Your task to perform on an android device: During our next four days off, on November 24–27, 2023, my husband and I are organizing a cruise from cruise Terminal Antwerpen Belgium, to Passenger Terminal Amsterdam. To add a cruise vacation for the same, use the Triplt app.
Image 0: 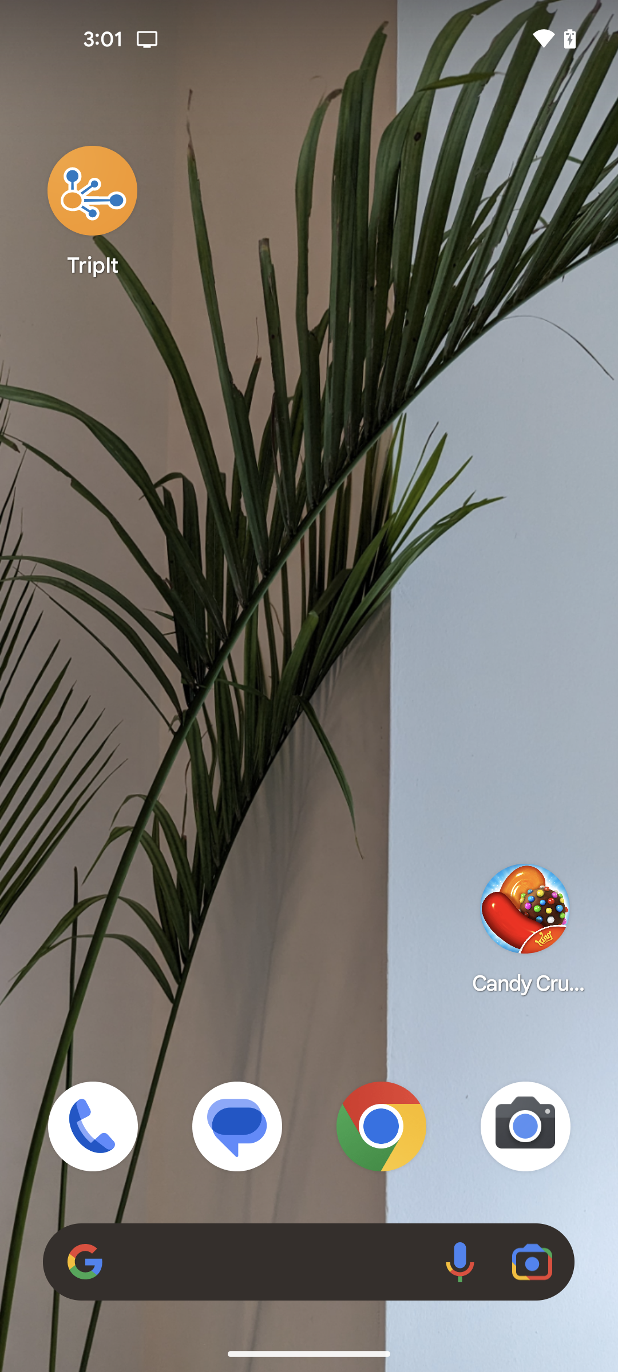
Open the triplt app
Step 0: open app "TripIt"
Image 1: 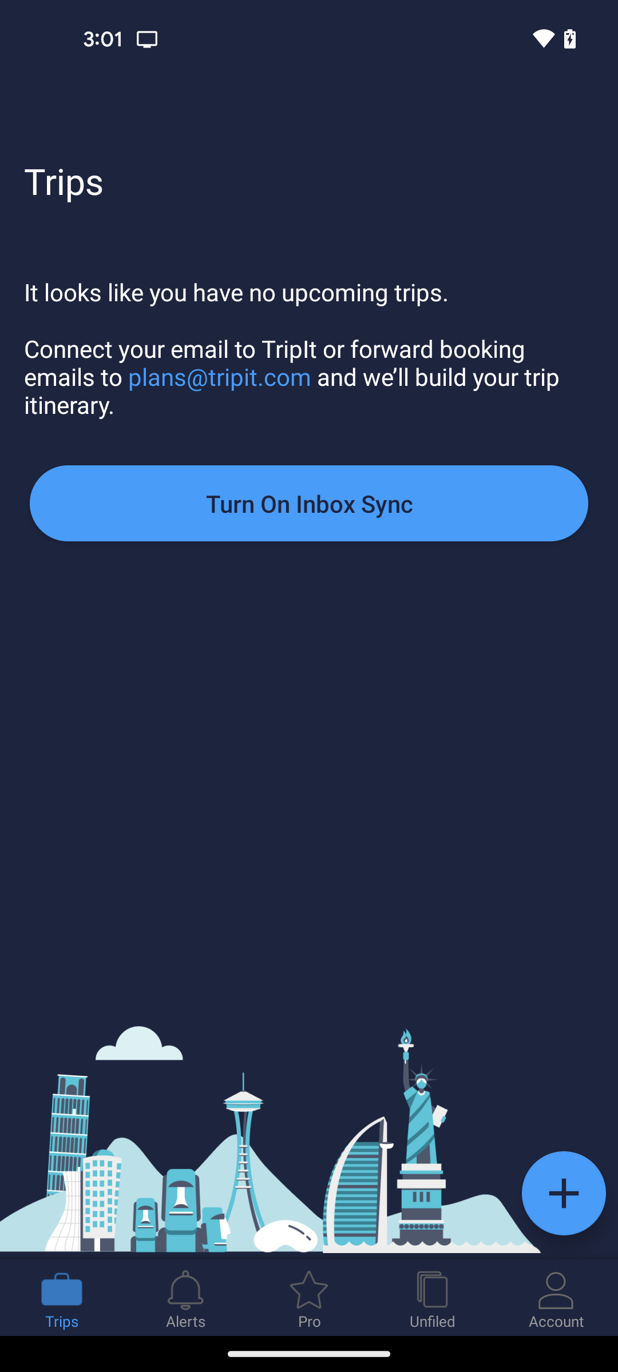
Tap on the plus button at the bottom right corner of the screen
Step 1: click (564, 1193)
Image 2: 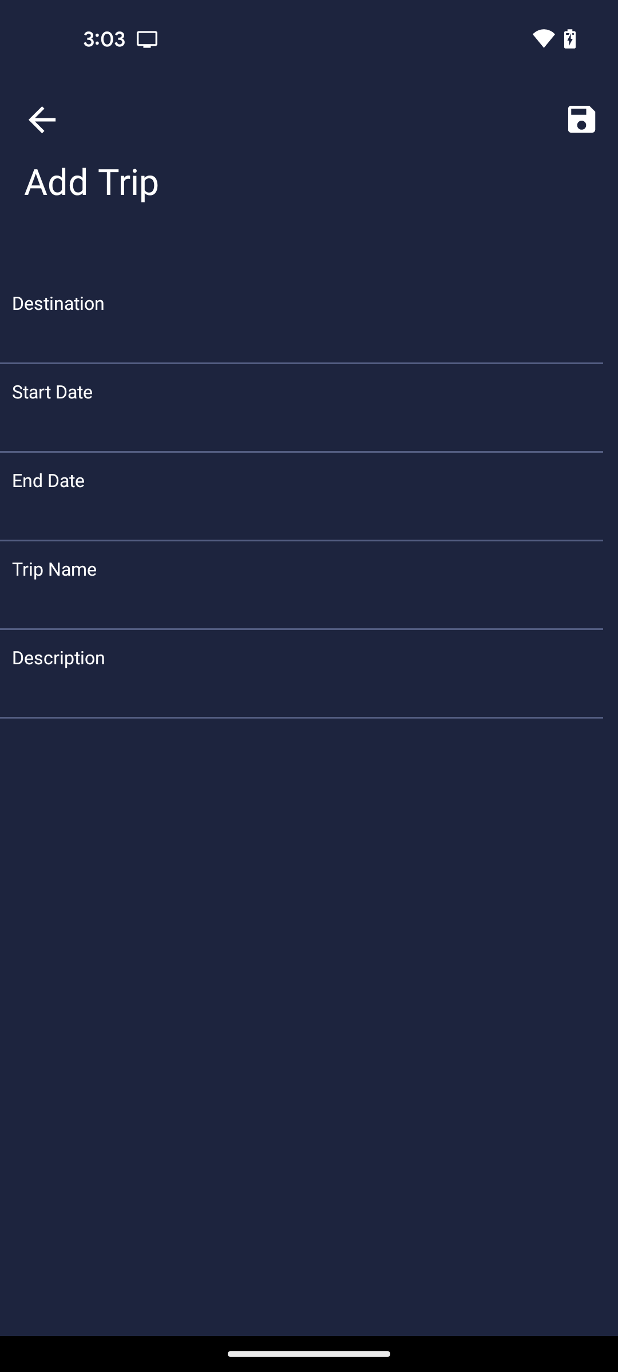
Tap on the destination search bar
Step 2: click (304, 330)
Image 3: 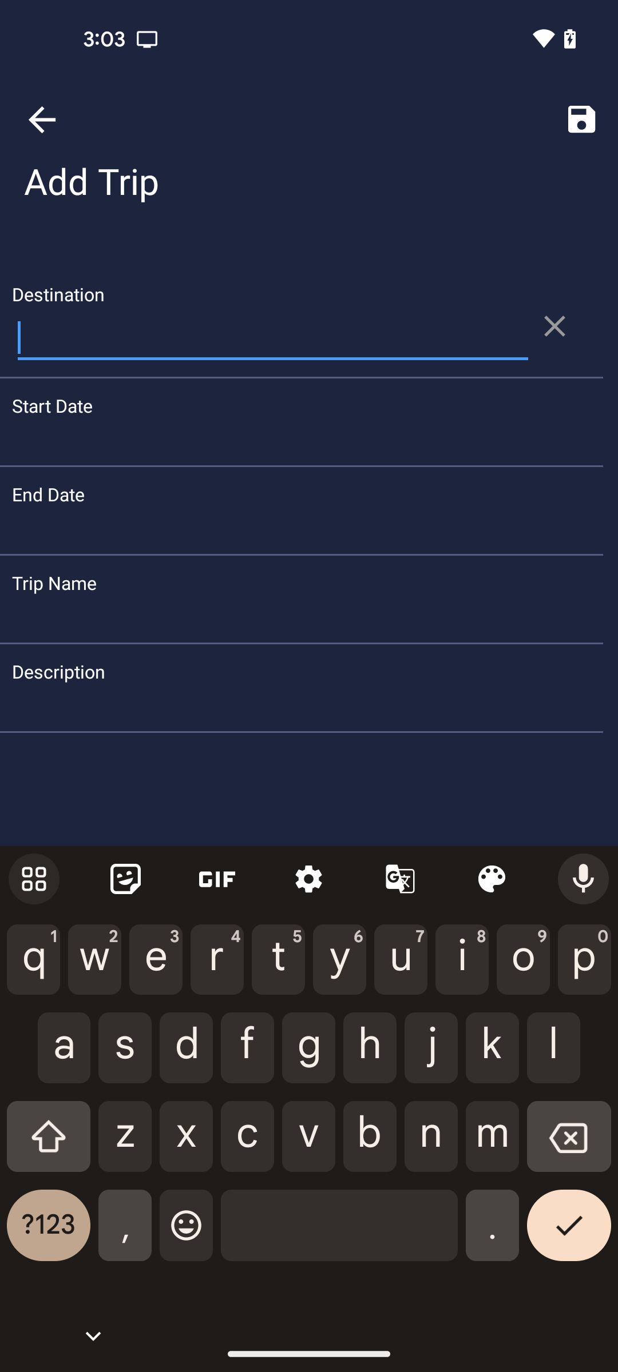
Search the destination to Passenger Terminal Amsterdam
Step 3: type "Passenger Terminal Amsterdam"
Image 4: 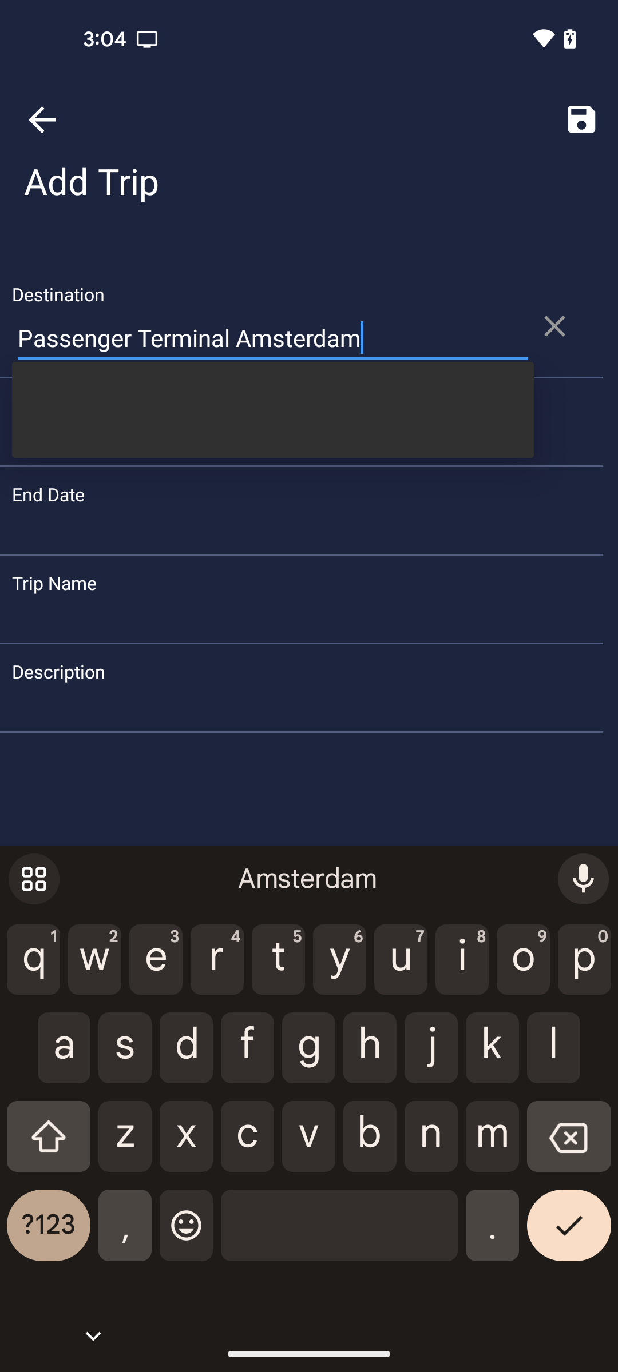
Tap on the tick icon at the bottom right corner of the screen
Step 4: click (569, 1234)
Image 5: 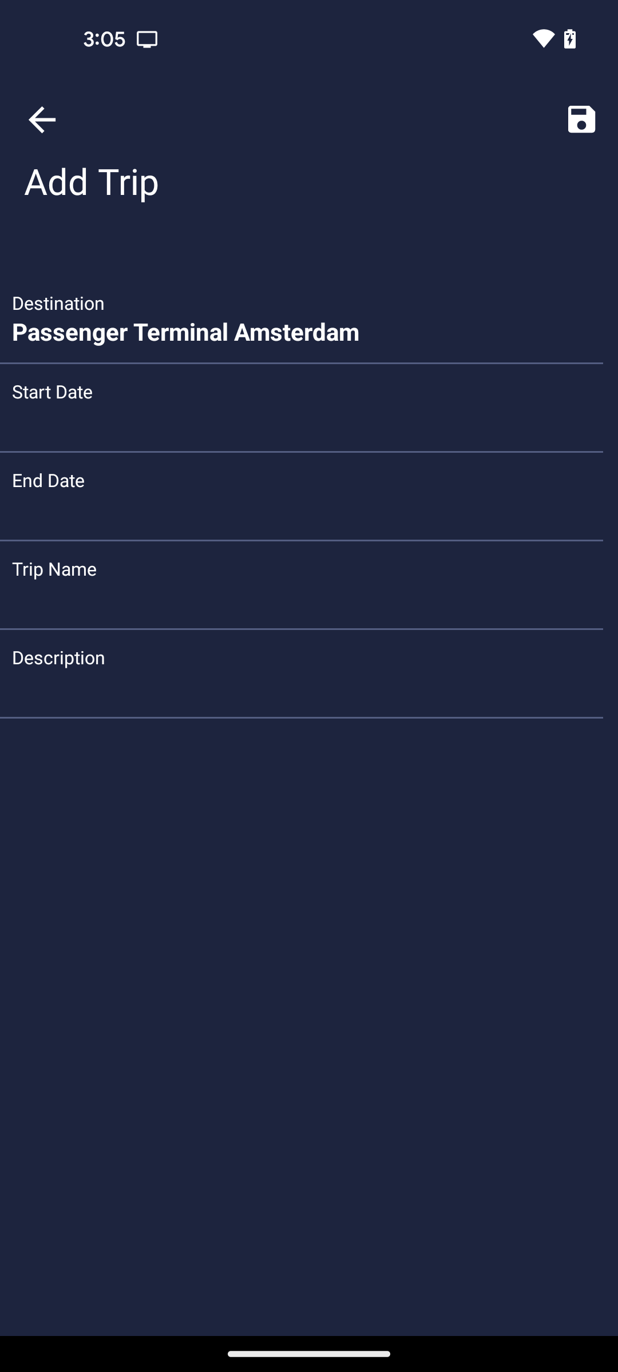
Tap on the start date section
Step 5: click (304, 420)
Image 6: 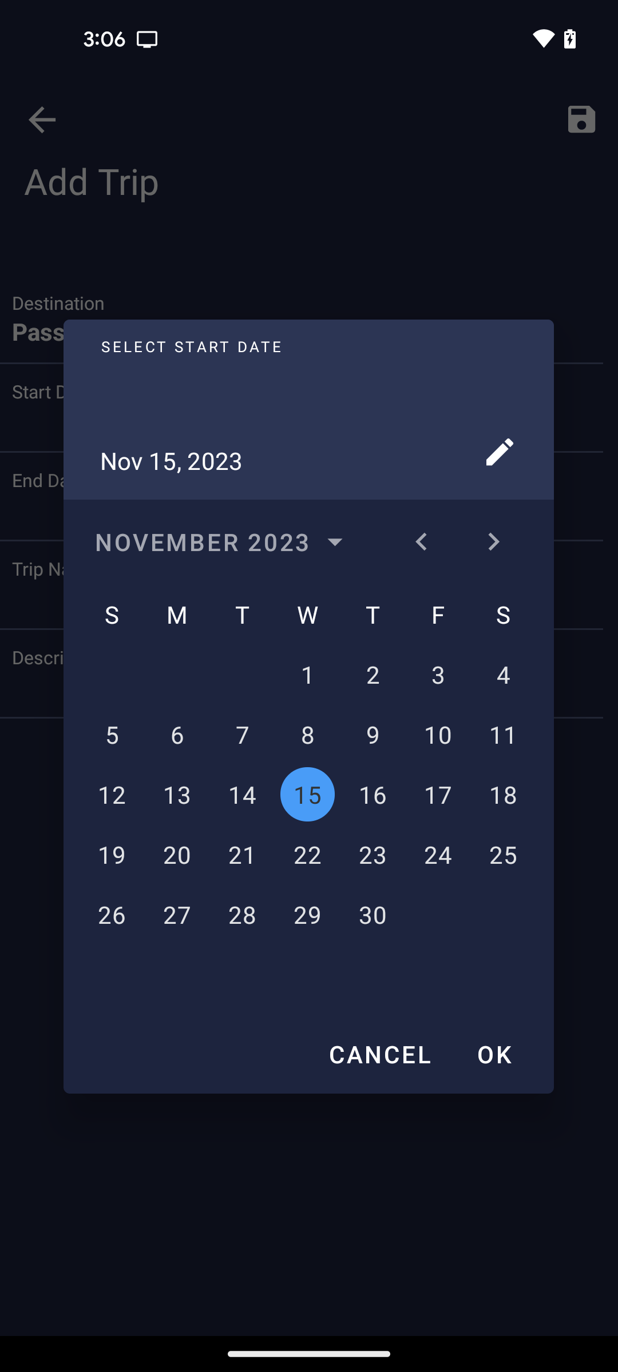
Select the start date to 24 November
Step 6: click (438, 854)
Image 7: 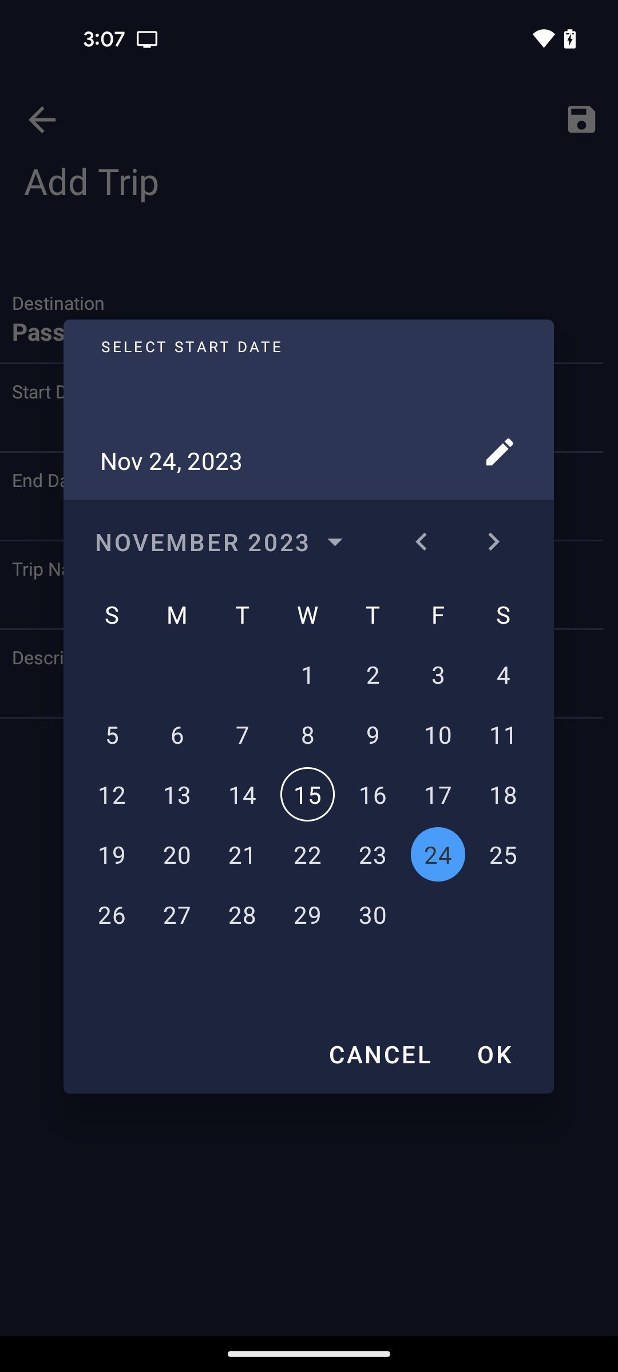
Tap on the ok option
Step 7: click (494, 1054)
Image 8: 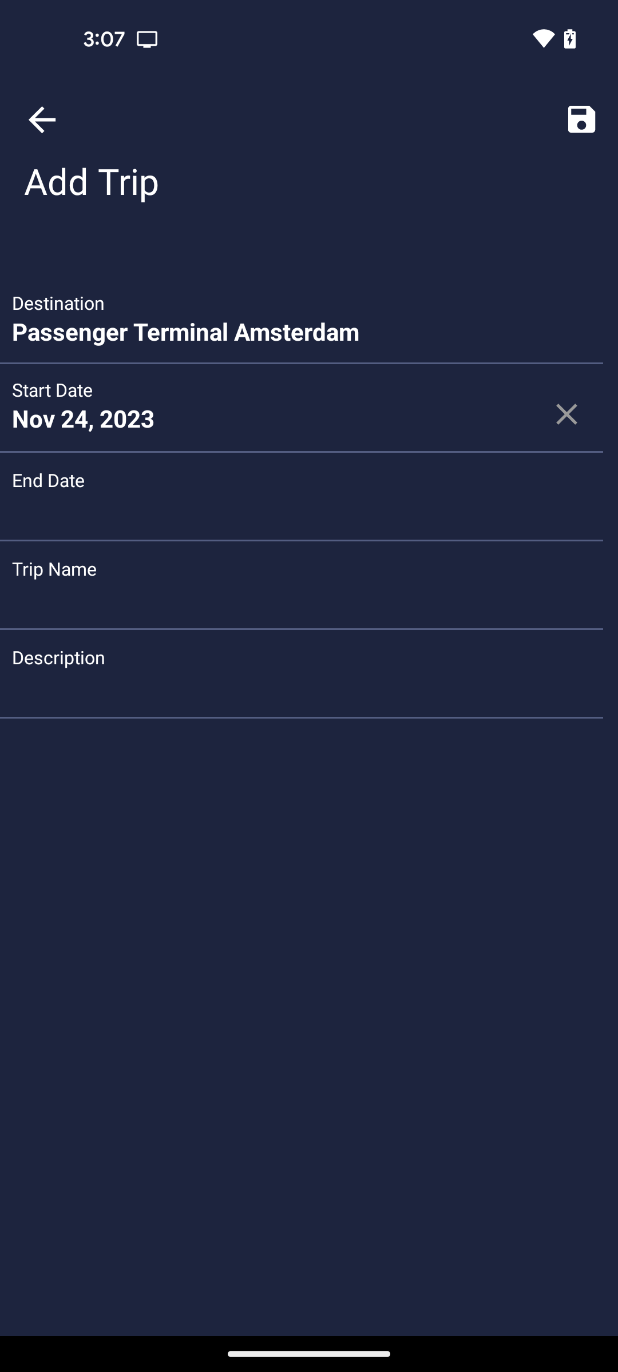
Tap on the end date section
Step 8: click (304, 508)
Image 9: 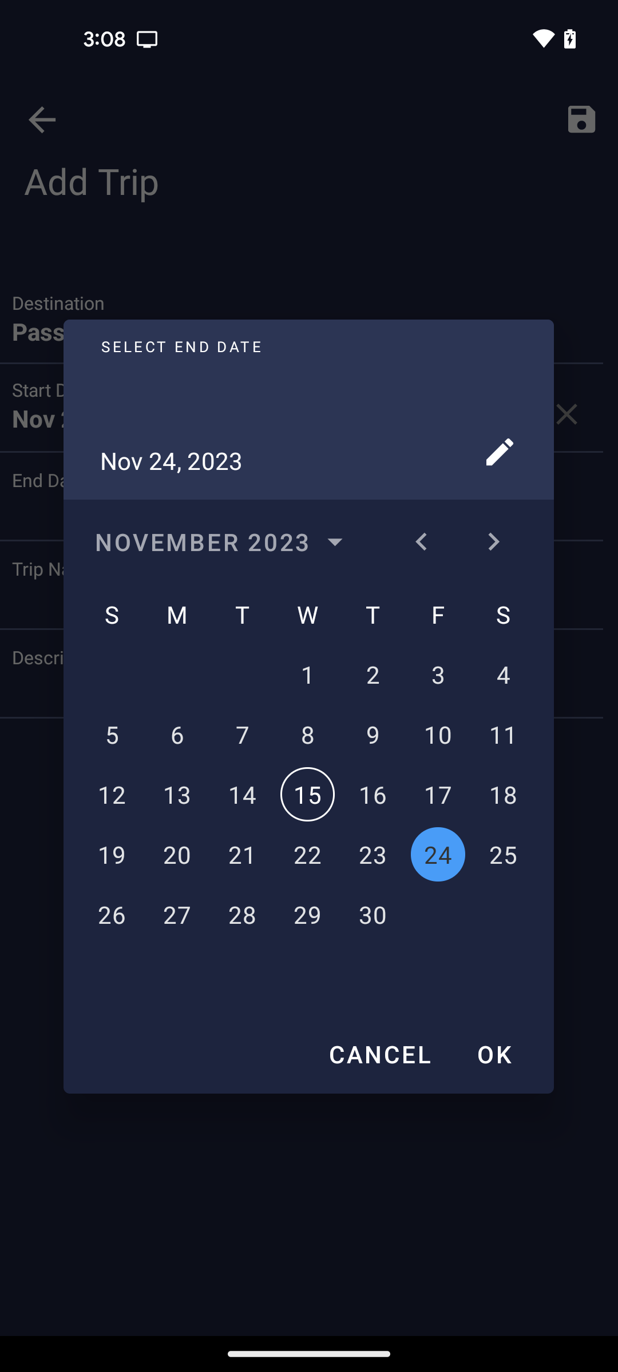
Select the end date to 27 November
Step 9: click (177, 914)
Image 11: 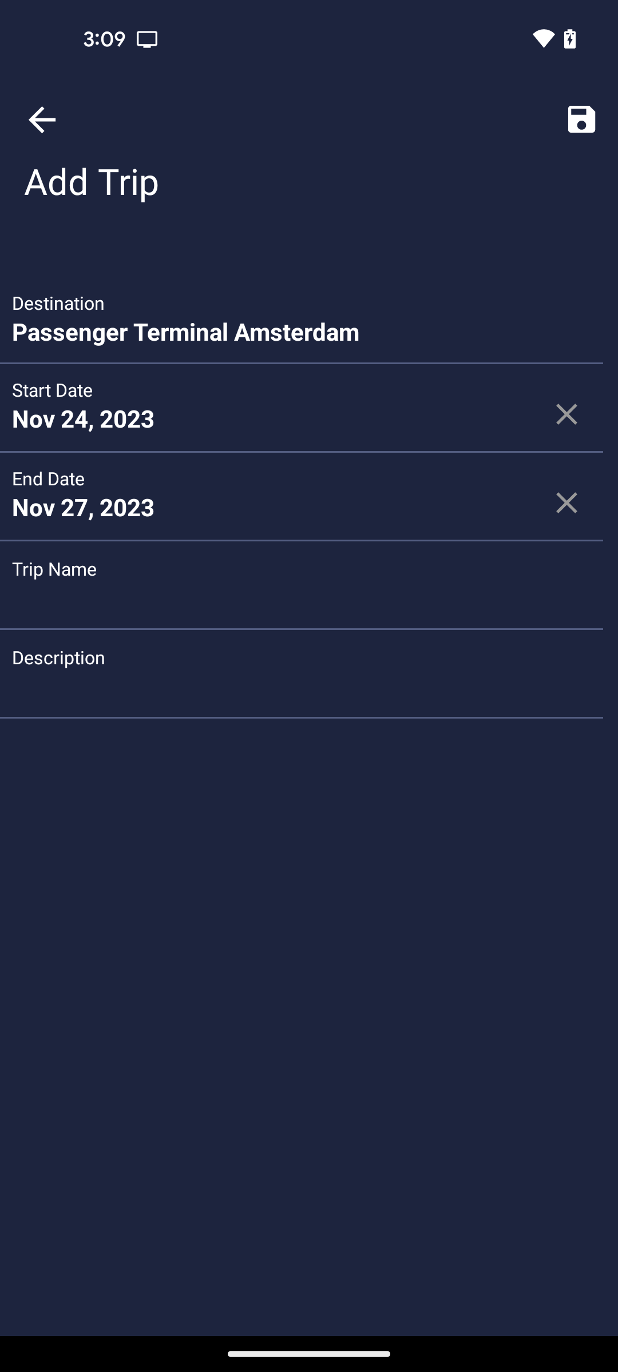
Tap on the back arrow icon at the top left corner of the screen
Step 11: click (42, 119)
Image 12: 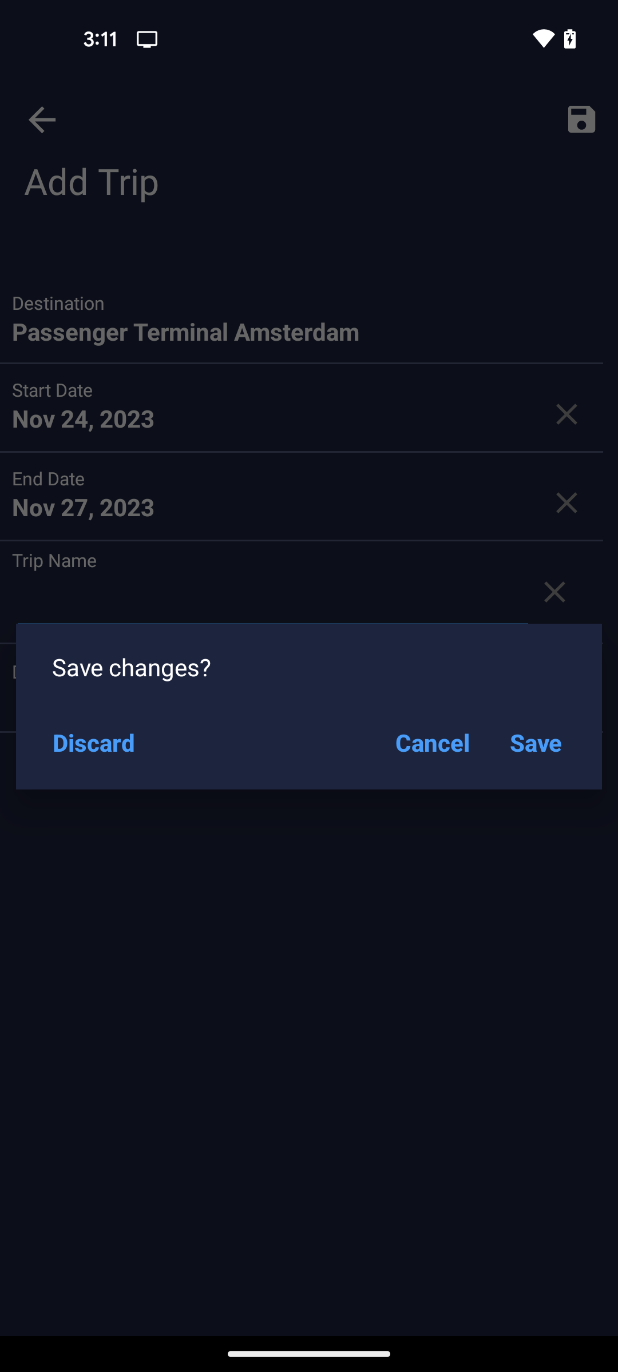
Tap on the save option
Step 12: click (535, 742)
Image 13: 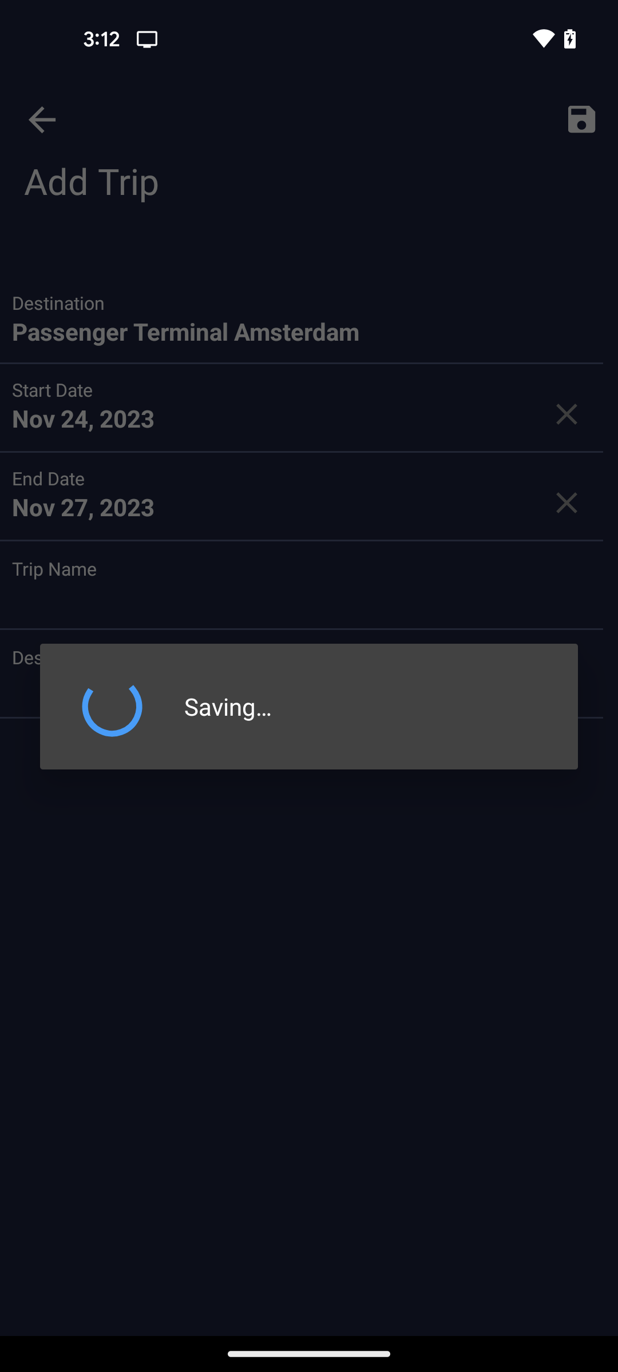
Tap on the save option
Step 13: wait